Your task to perform on an android device: In the Kayak app, Find a Japan Airlines flight from New Delhi to Los Angeles, California. Departing on September 1, 2023, at 7:05 p.m. to 11:20 a.m. and returning on September 5, 2023, at 8:12 p.m. to 4:05 p.
Image 0: 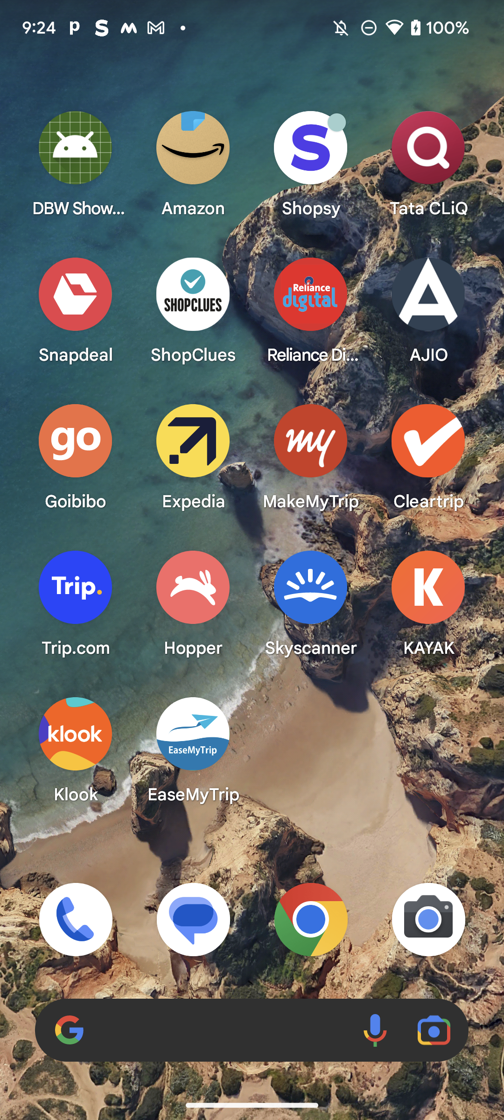
Open the Kayak app
Step 0: open app "KAYAK"
Image 1: 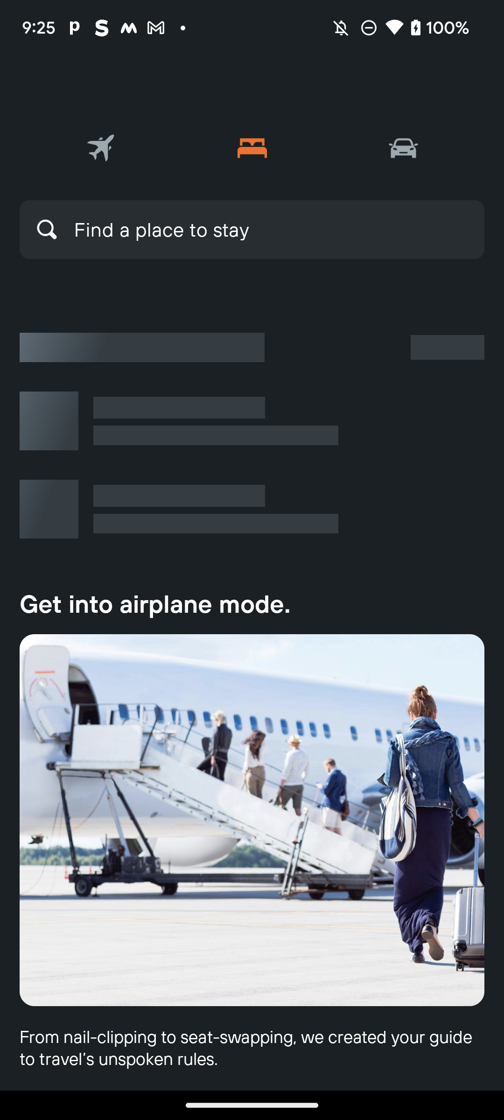
Open the Kayak app
Step 1: wait
Image 2: 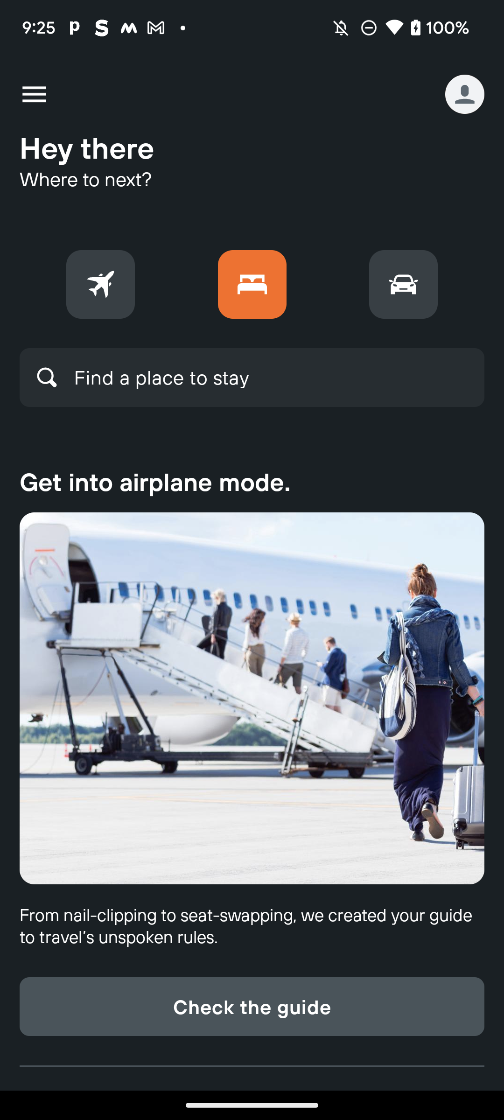
Click on the flight Icon at the top-left of the screen
Step 2: click (100, 284)
Image 3: 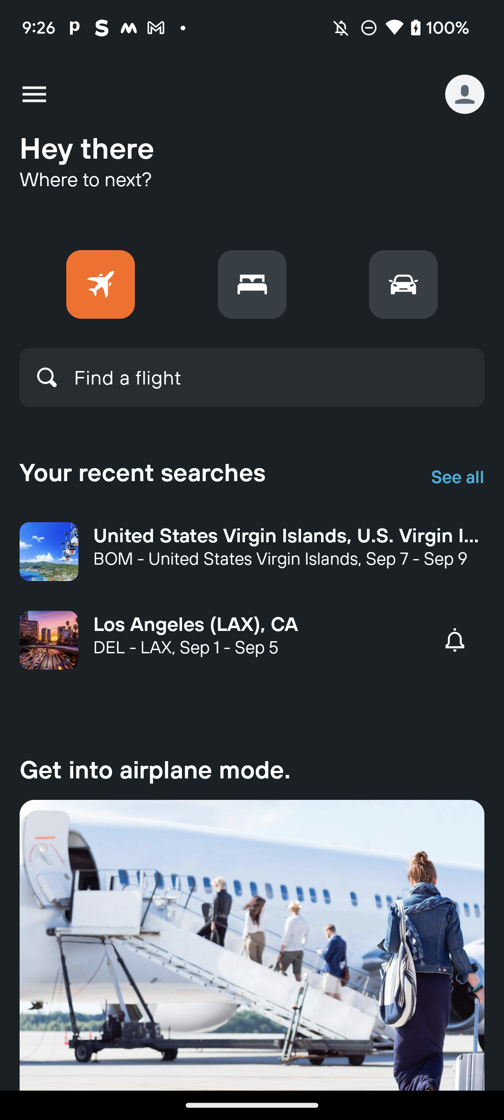
Click on the Find a Flight Search bar
Step 3: click (231, 374)
Image 4: 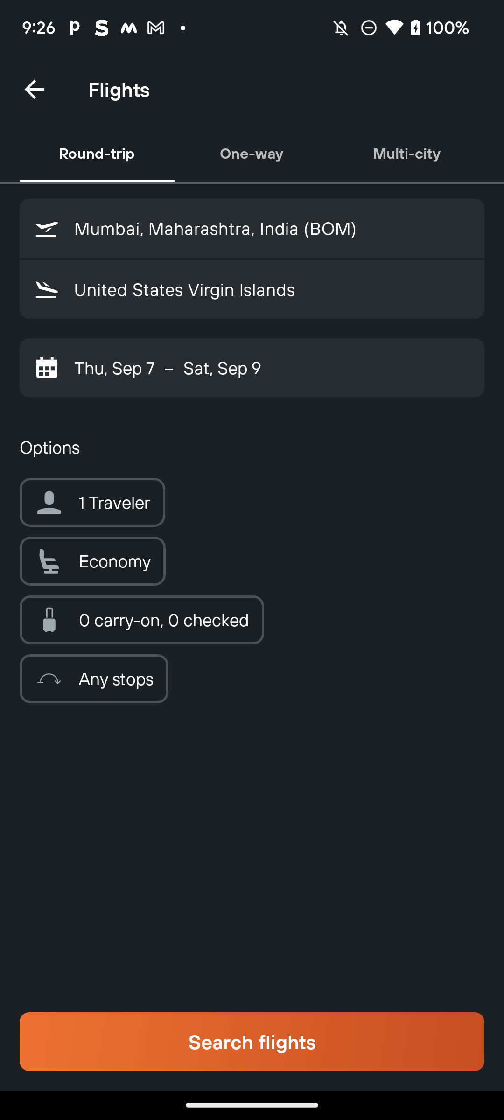
Click on the Departure Flight option
Step 4: click (272, 228)
Image 5: 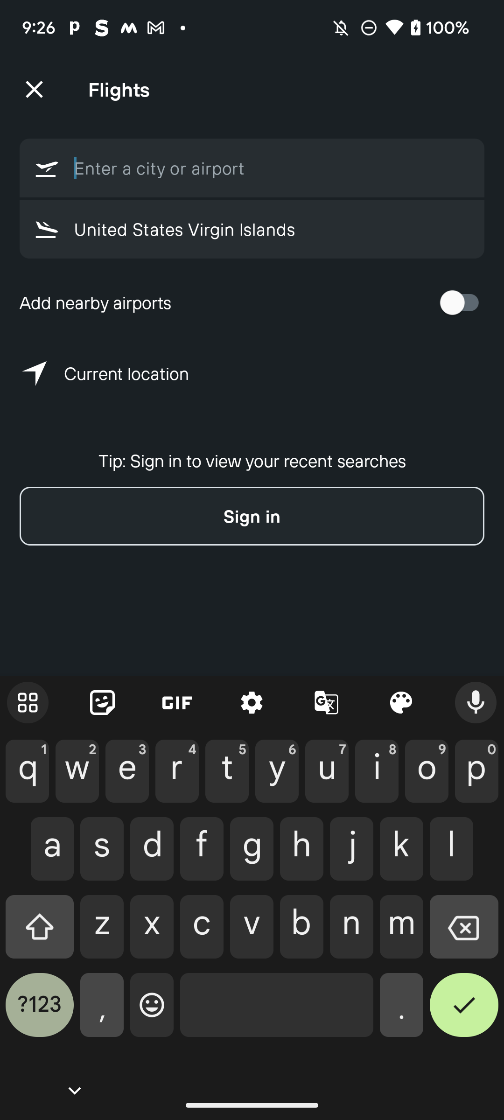
Type "New Delhi" in the city or Airport search bar
Step 5: type "New Delhi"
Image 6: 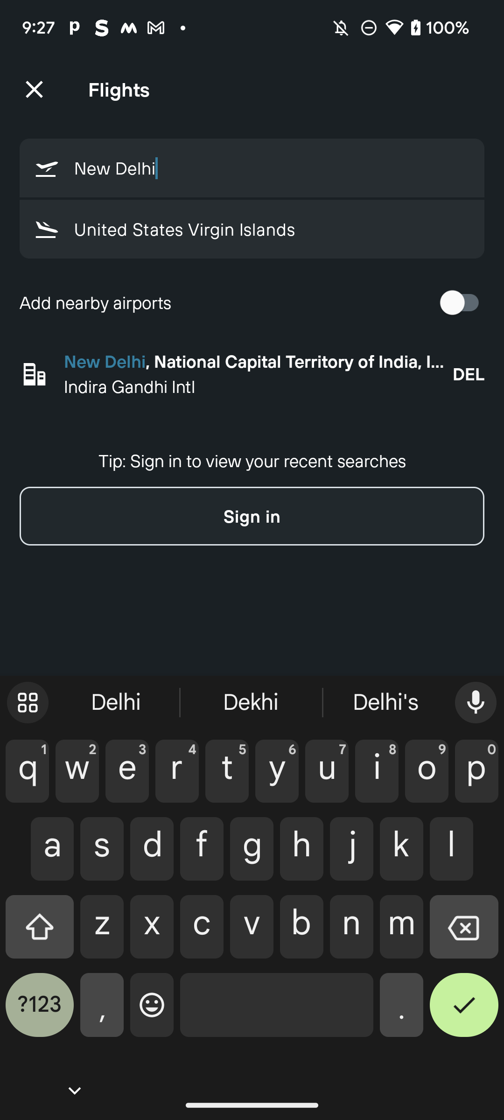
Click on the Indira Gandhi International suggestion
Step 6: click (52, 367)
Image 7: 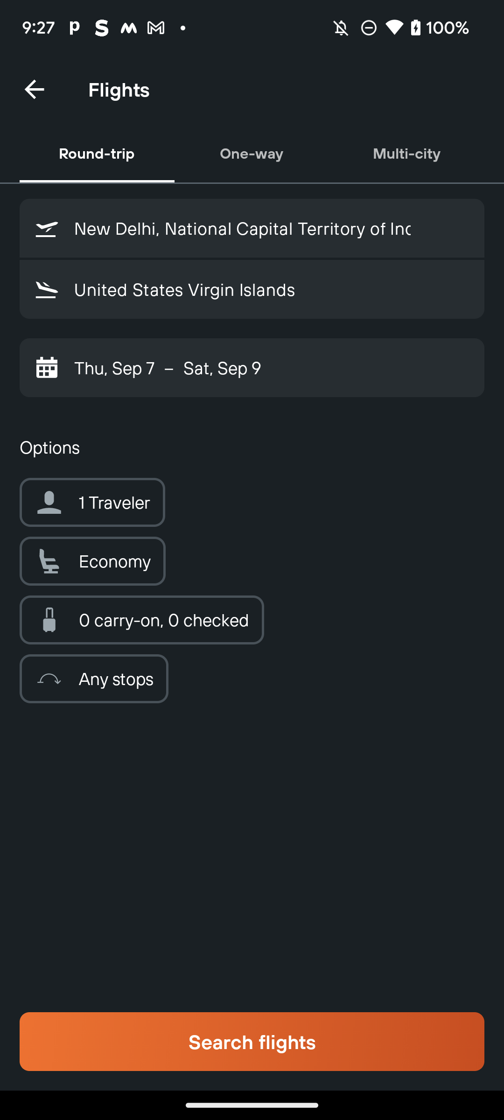
Click on the Arrival Flight option just below the Departure Flight option
Step 7: click (235, 289)
Image 8: 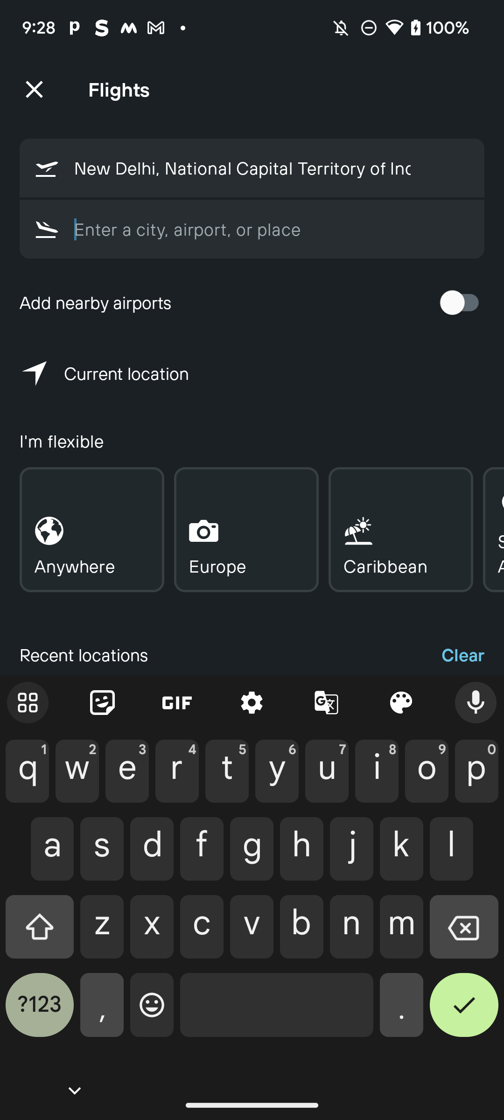
Type "Los Angeles" in the City or airport search bar
Step 8: type "Los Angeles"
Image 9: 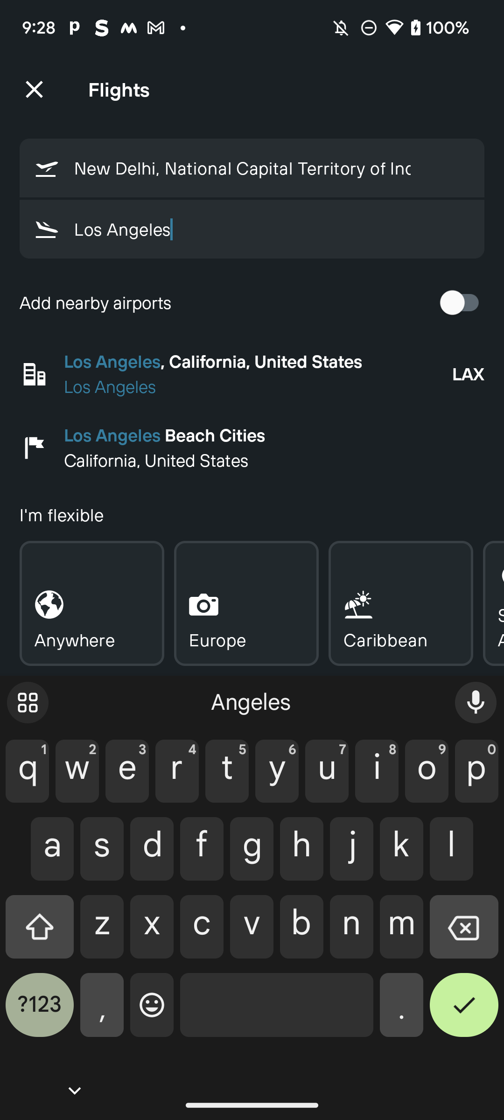
Click on the Los Angeles, California, suggestion
Step 9: click (55, 363)
Image 10: 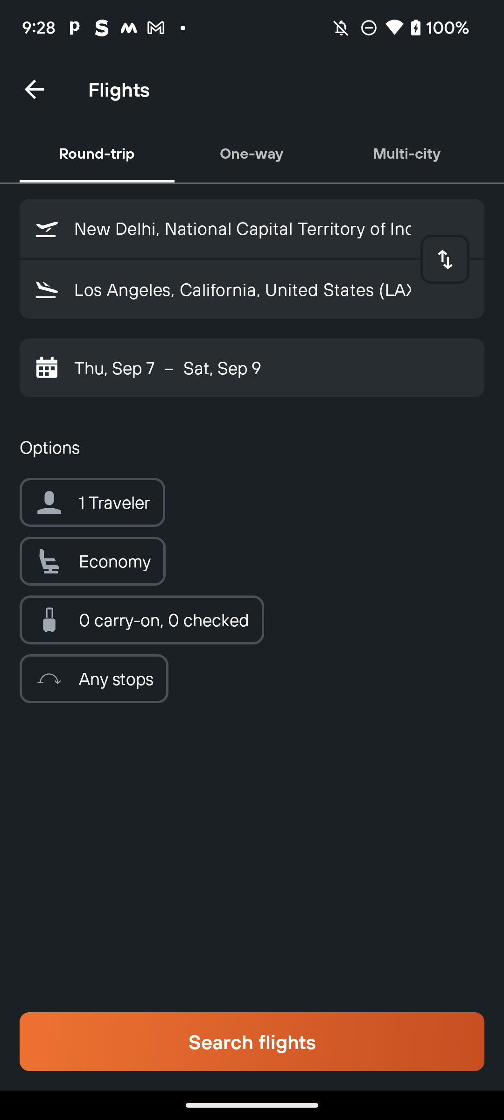
Click on the date option
Step 10: click (114, 368)
Image 11: 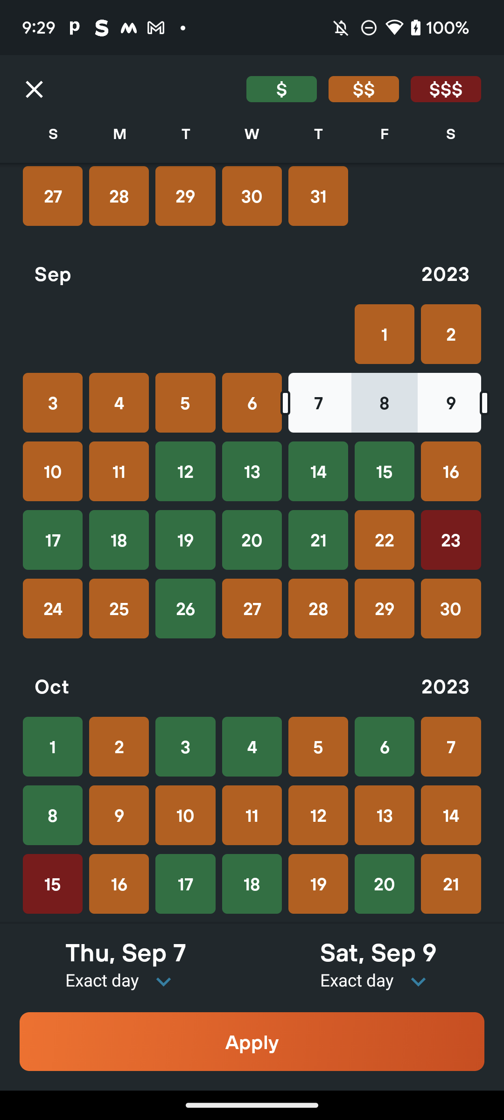
Click on the departure date of September 1, 2023
Step 11: click (385, 334)
Image 12: 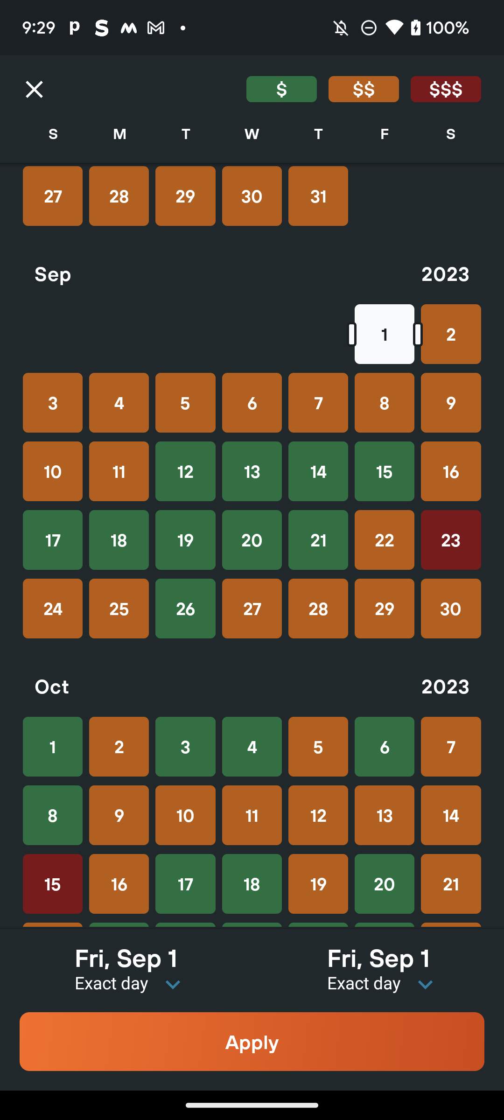
Click on the arrival date of September 5, 2023
Step 12: click (185, 402)
Image 13: 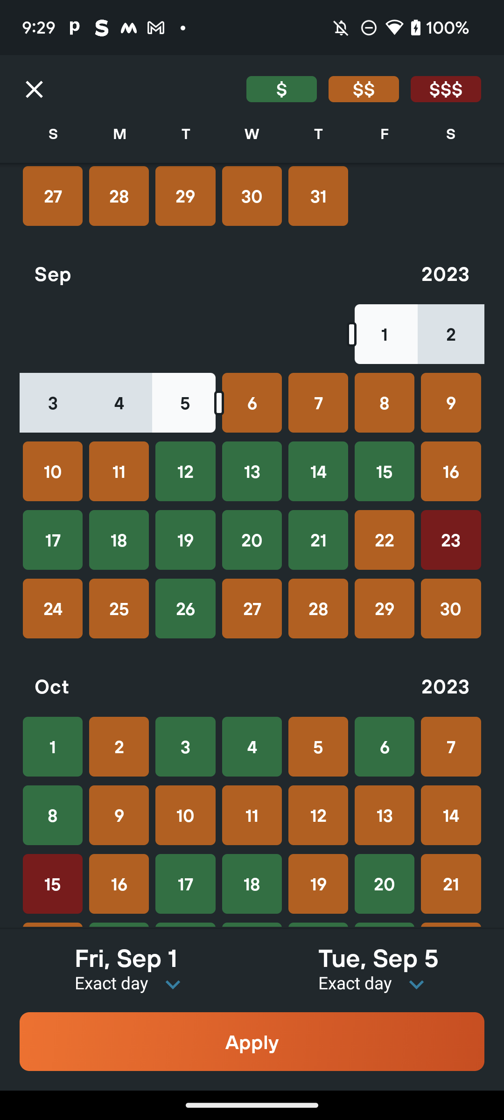
Click on the Apply button at the bottom of the screen
Step 13: click (252, 1042)
Image 14: 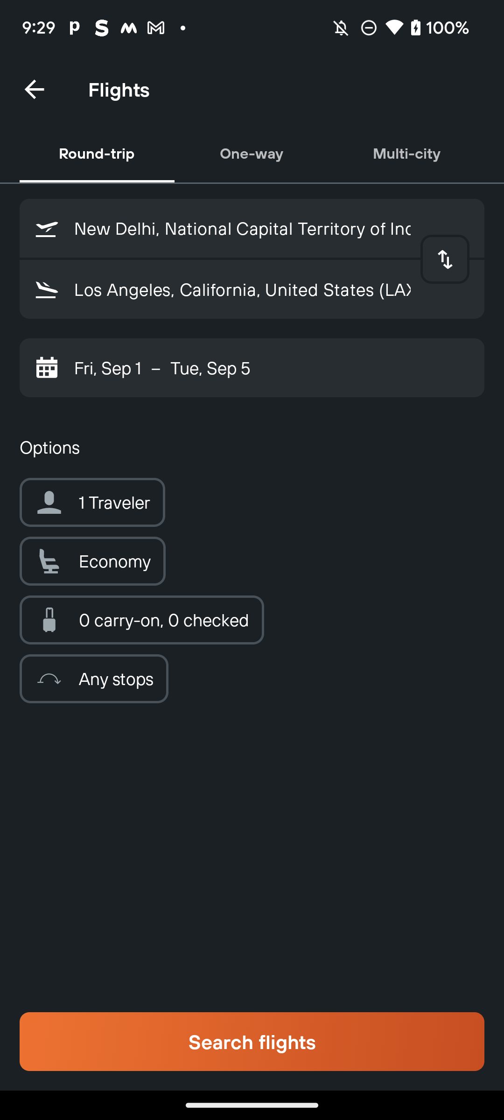
Click on the Search flights button at the bottom of the screen
Step 14: click (252, 1042)
Image 16: 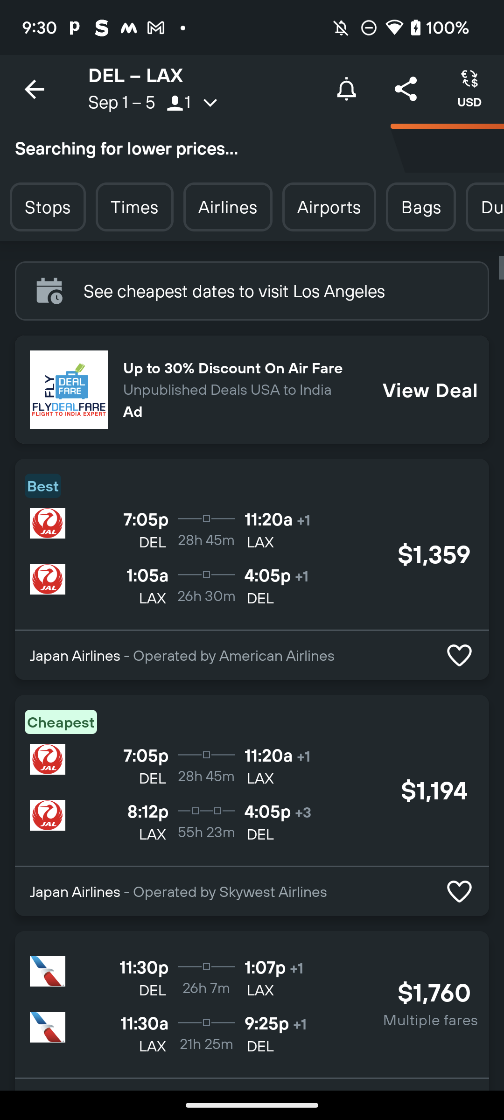
Click on the Search flights button at the bottom of the screen
Step 16: wait
Image 17: 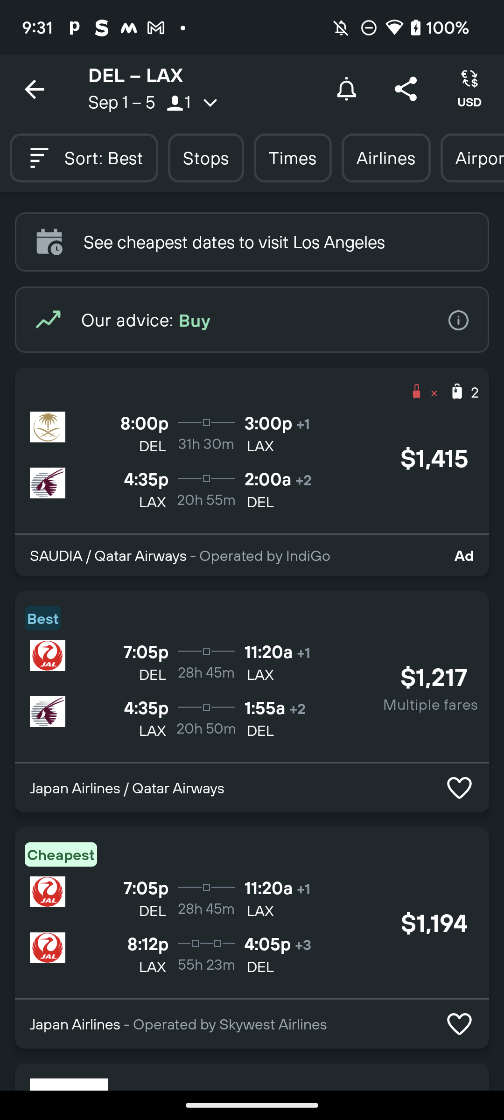
Click on the third suggestion of Japan Airlines timing
Step 17: click (206, 943)
Image 18: 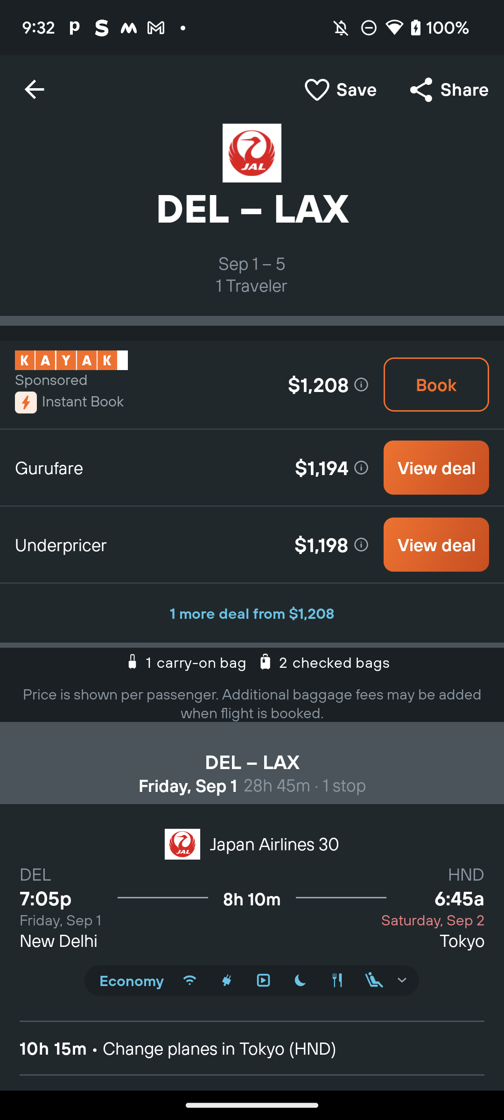
Click on the View Deal button in the Underpricer option
Step 18: click (436, 544)
Image 19: 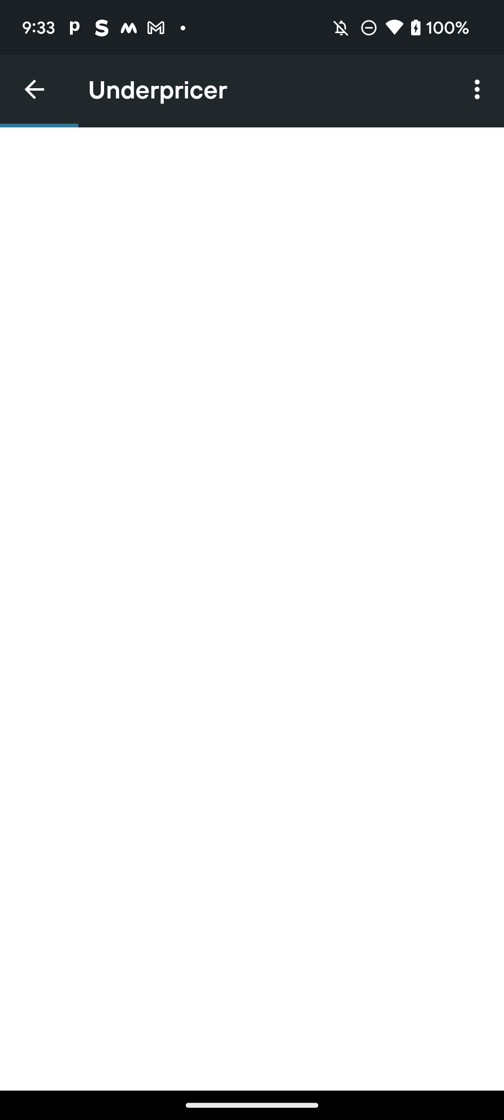
Click on the View Deal button in the Underpricer option
Step 19: wait